Your task to perform on an android device: Open the Habitica  app and apply a filter strong to the repairing an appliance  task
Image 0: 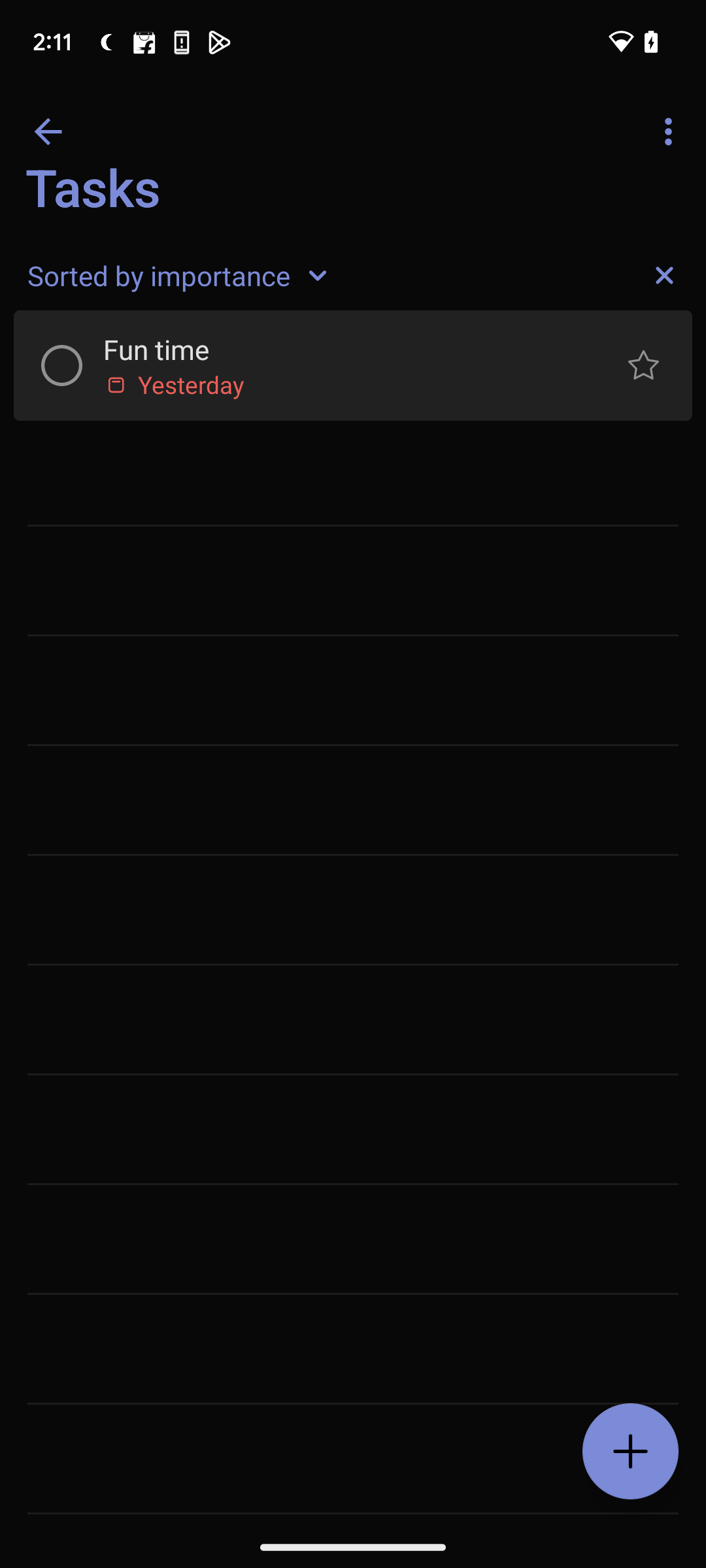
open Habitica app
Step 0: open app "Habitica"
Image 1: 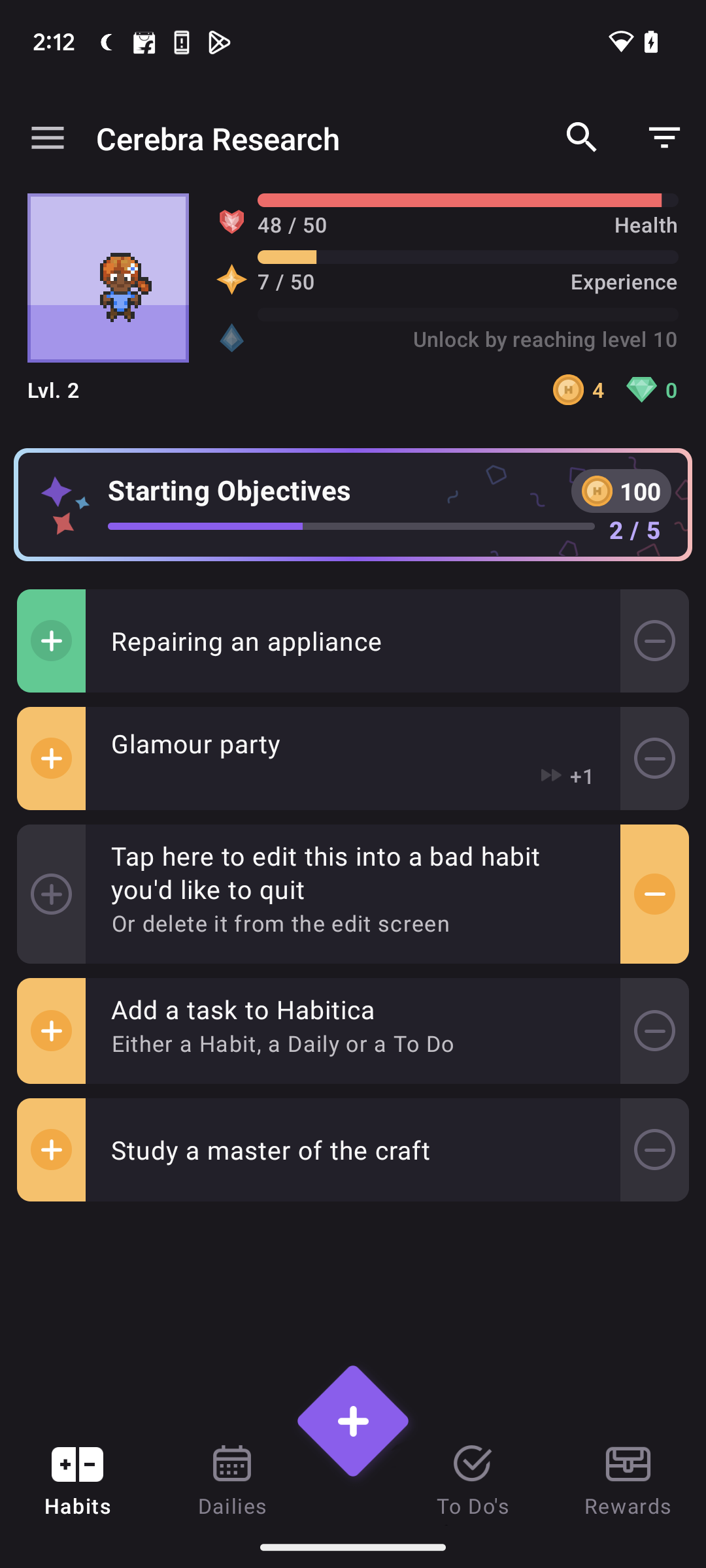
click on the three dots at the top right corner of the screen
Step 1: click (664, 138)
Image 2: 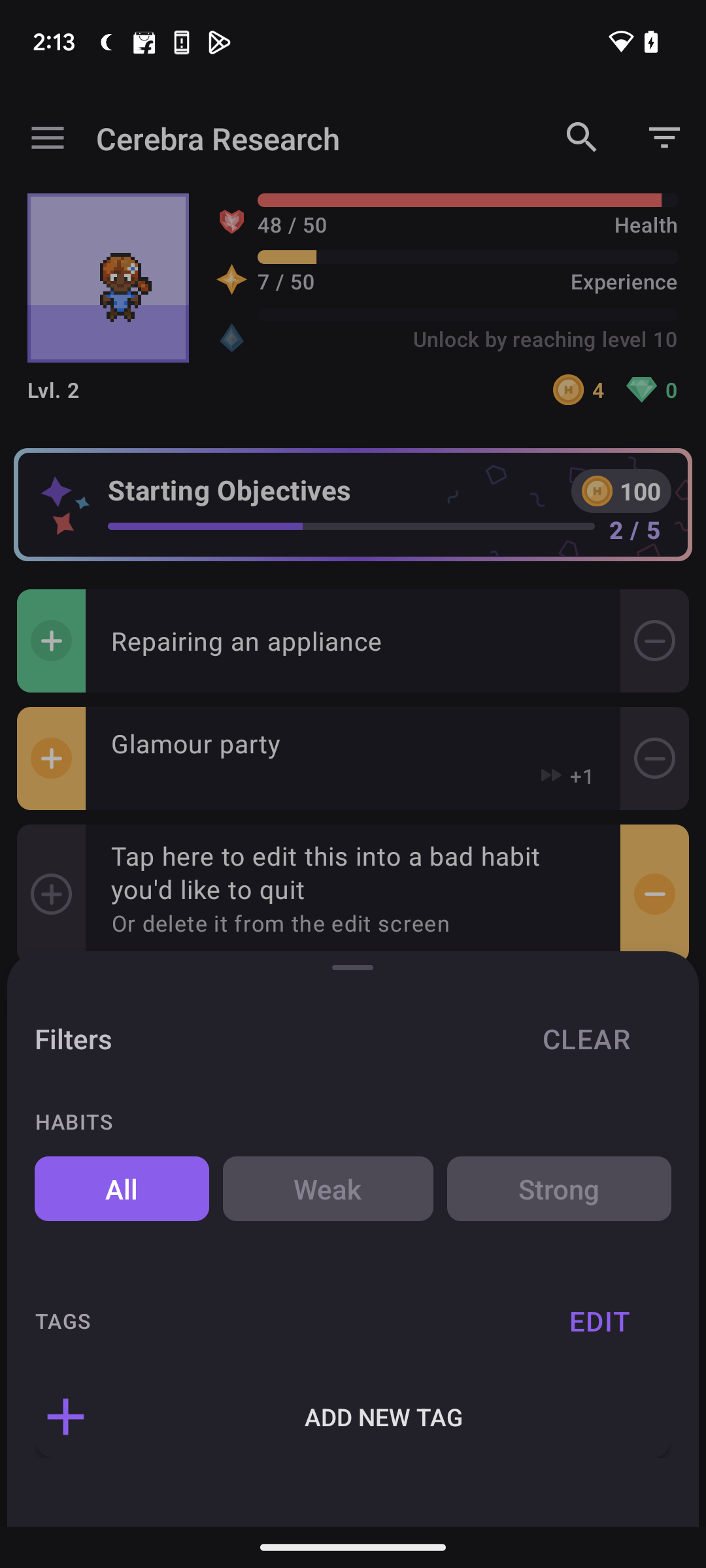
click on the strong option 
Step 2: click (559, 1188)